Your task to perform on an android device: Set a timer for 30 minutes in the clock app
Image 1: 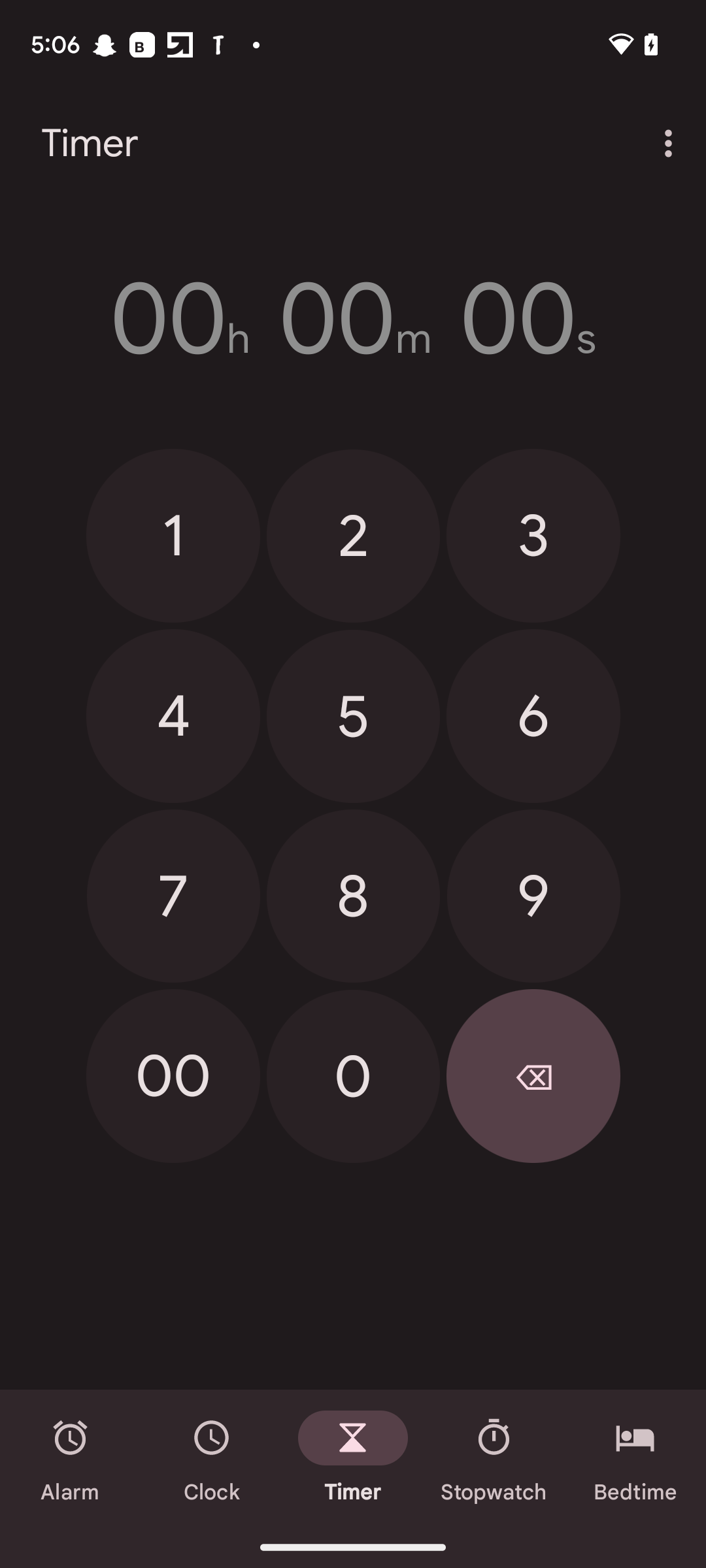
Set the timer to 30 minutes.
Step 1: click (542, 536)
Image 2: 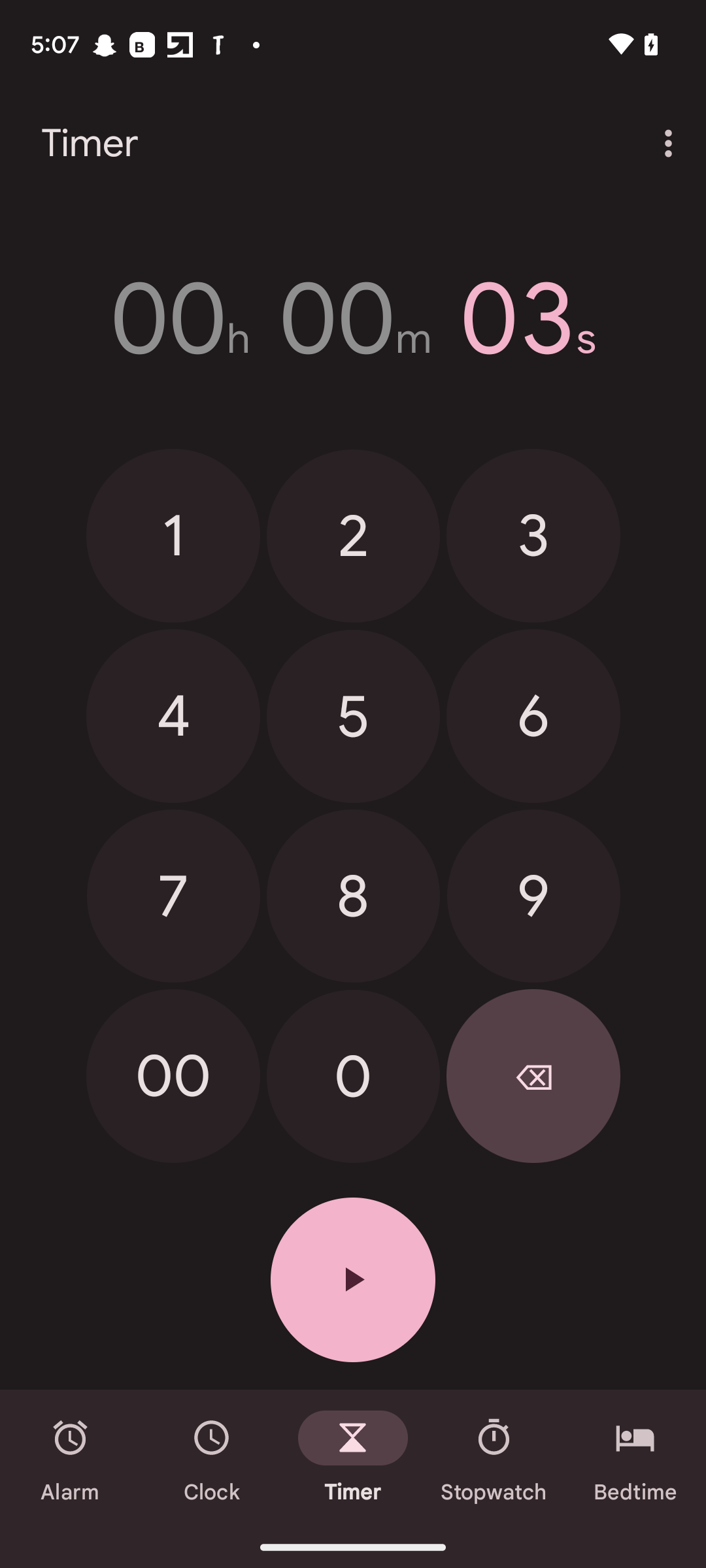
Set the timer to 30 minutes.
Step 2: click (367, 1086)
Image 3: 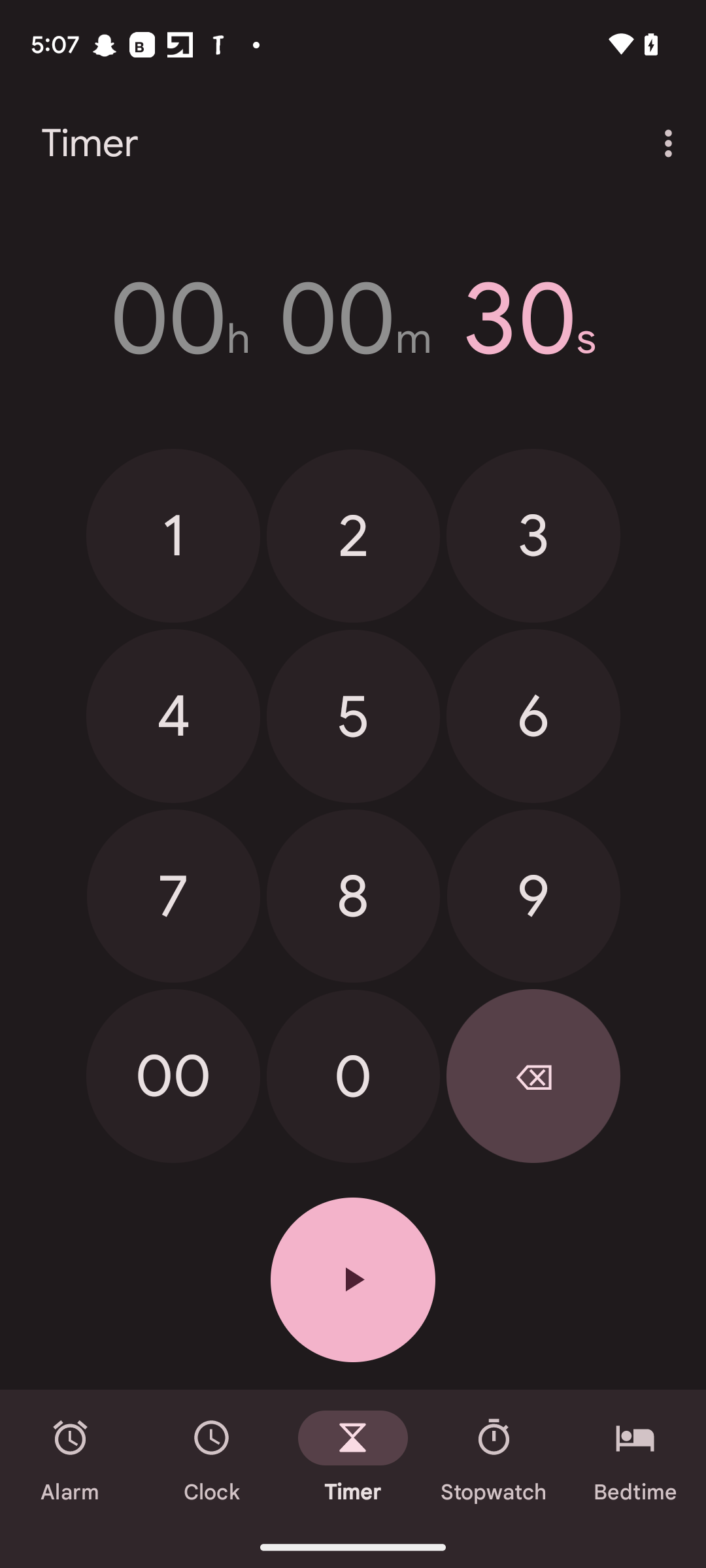
Set the timer to 30 minutes.
Step 3: click (173, 1076)
Image 4: 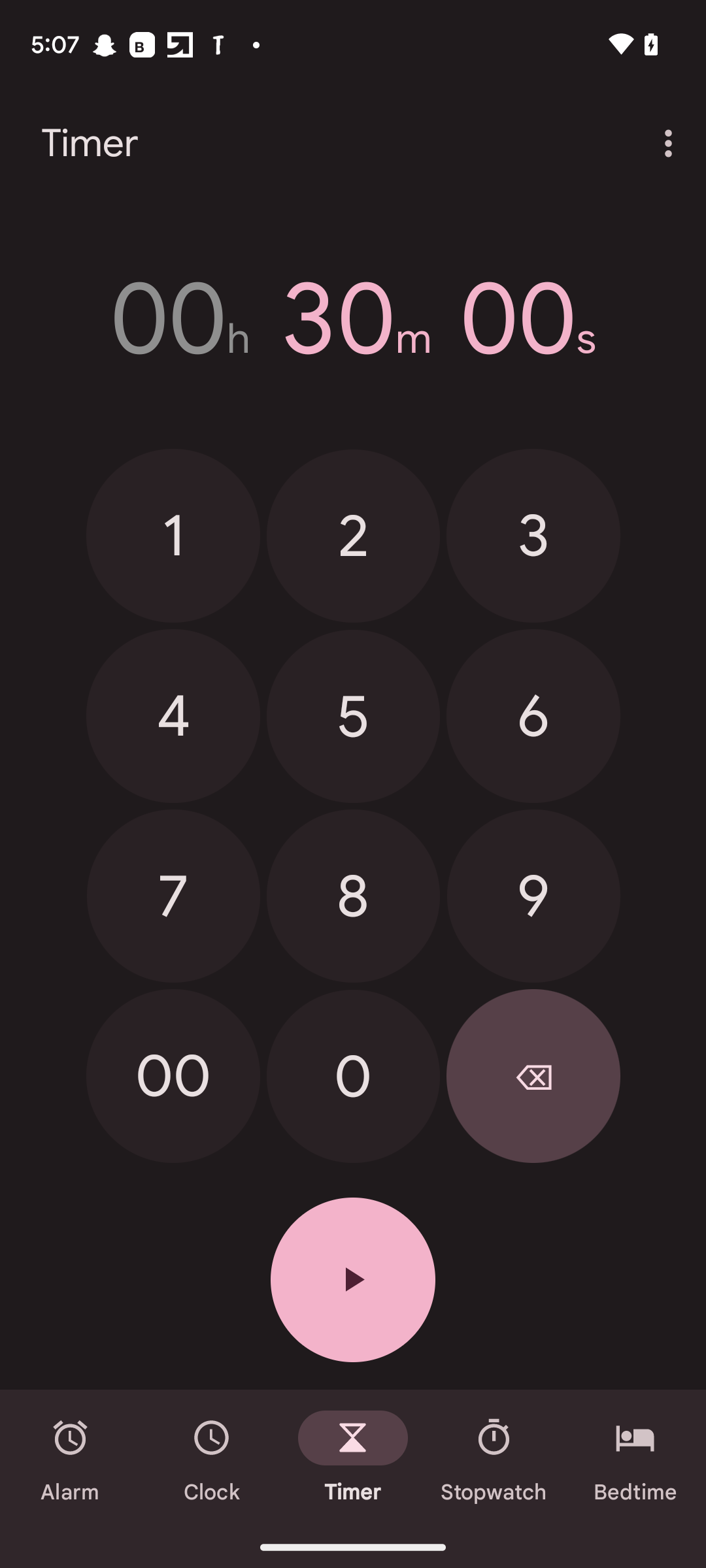
Click on the play icon.
Step 4: click (353, 1279)